Your task to perform on an android device:  On the Wanderlog app Find the Activities in Vancouver, British Columbia, Canada that I can do with my family. 
Image 0: 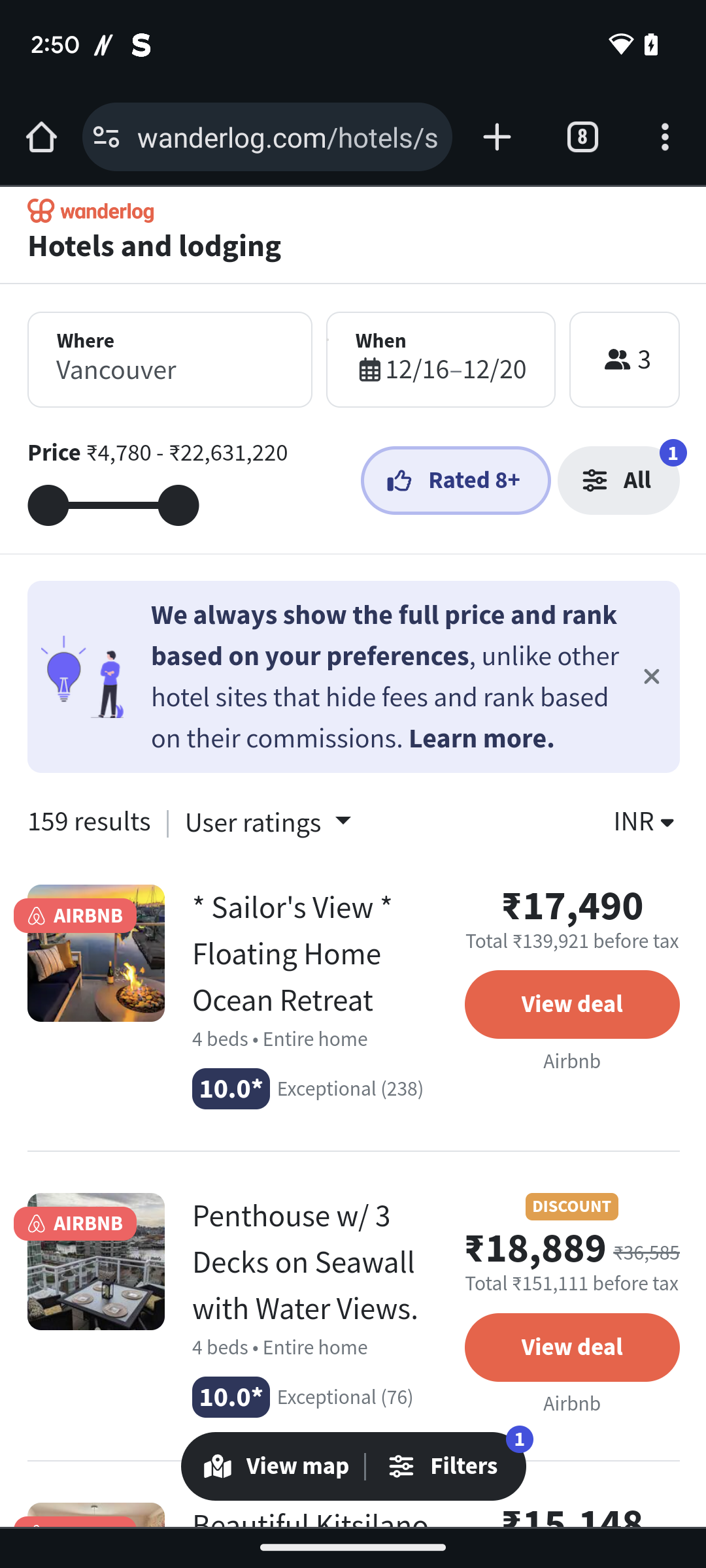
Go back to the previous page.
Step 0: press back button
Image 1: 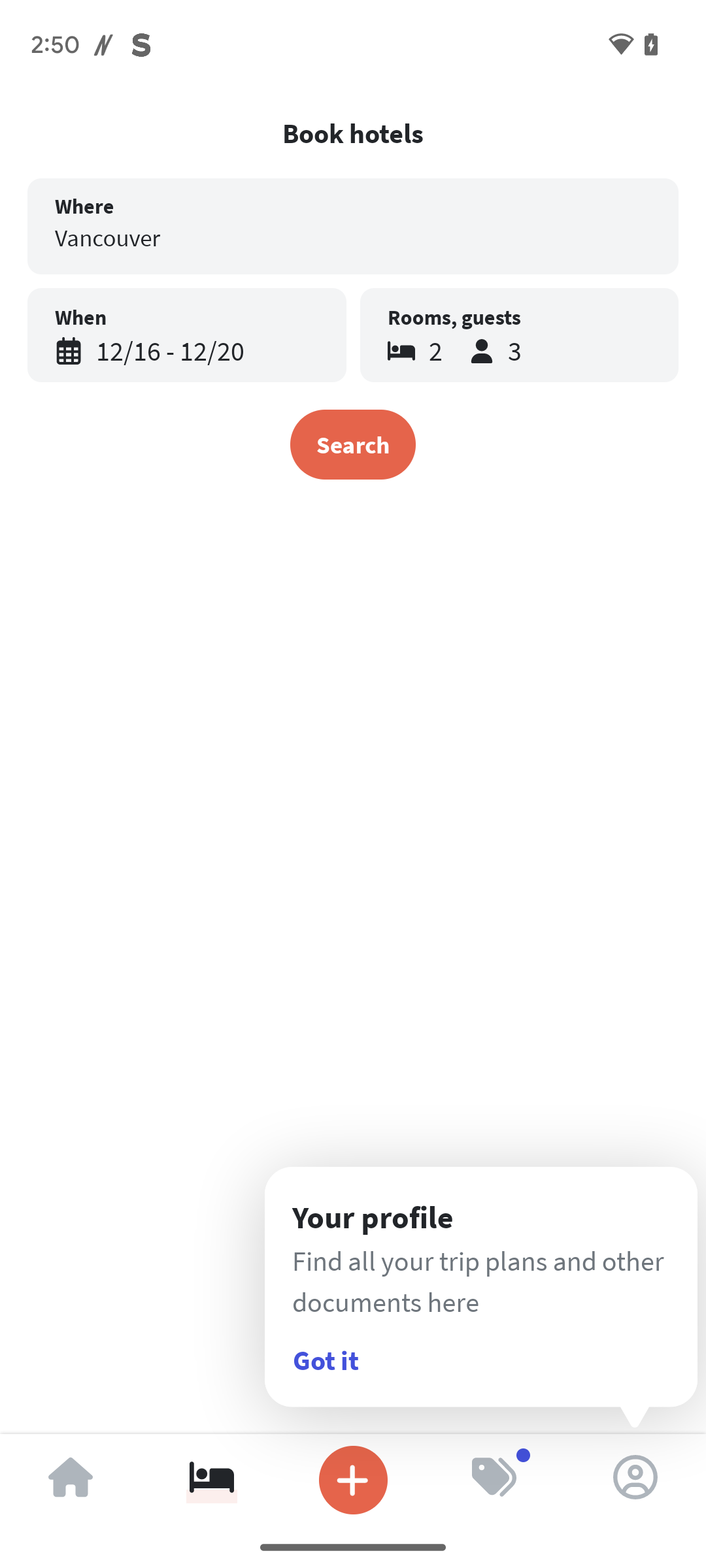
Click on the home icon at the bottom left corner of the screen.
Step 1: click (71, 1480)
Image 2: 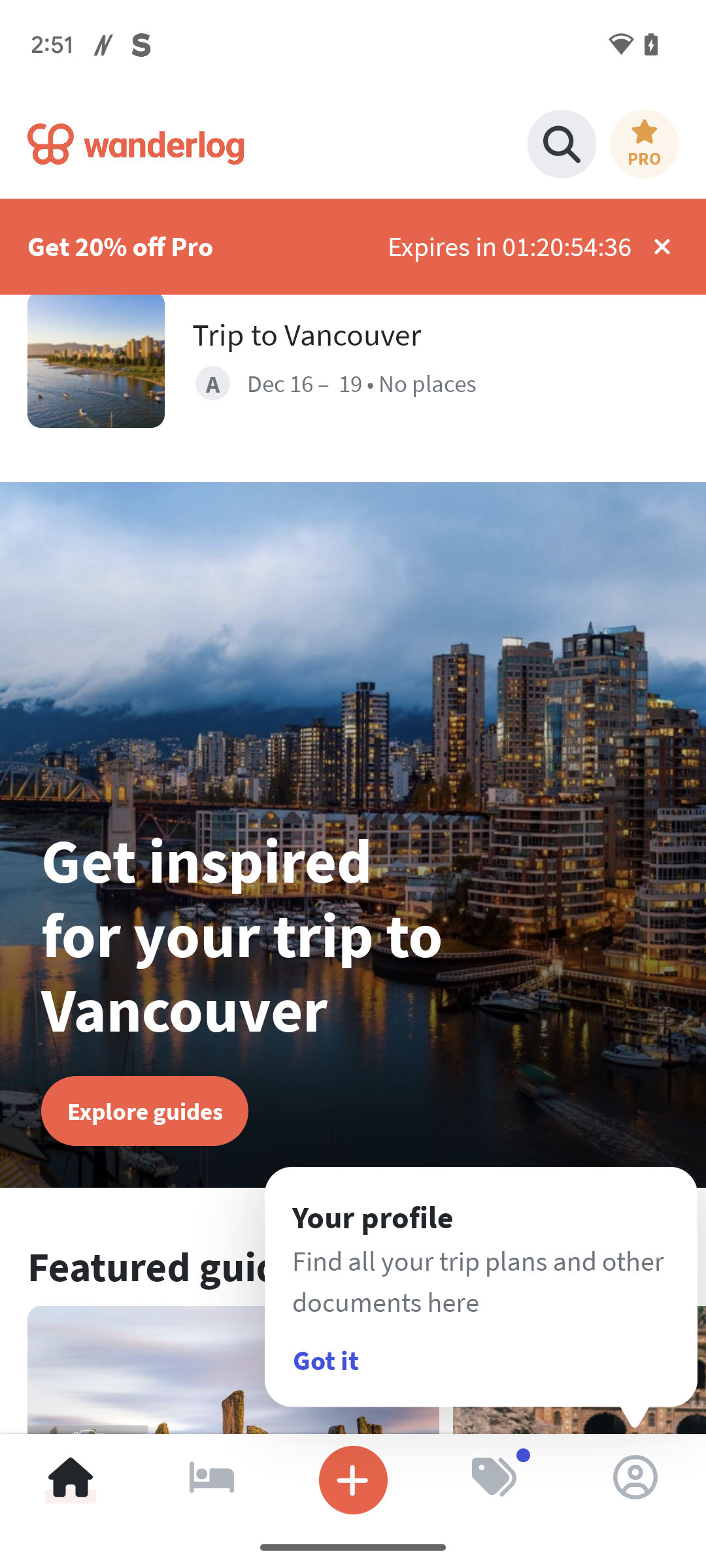
Click on the search icon in the top.
Step 2: click (554, 137)
Image 3: 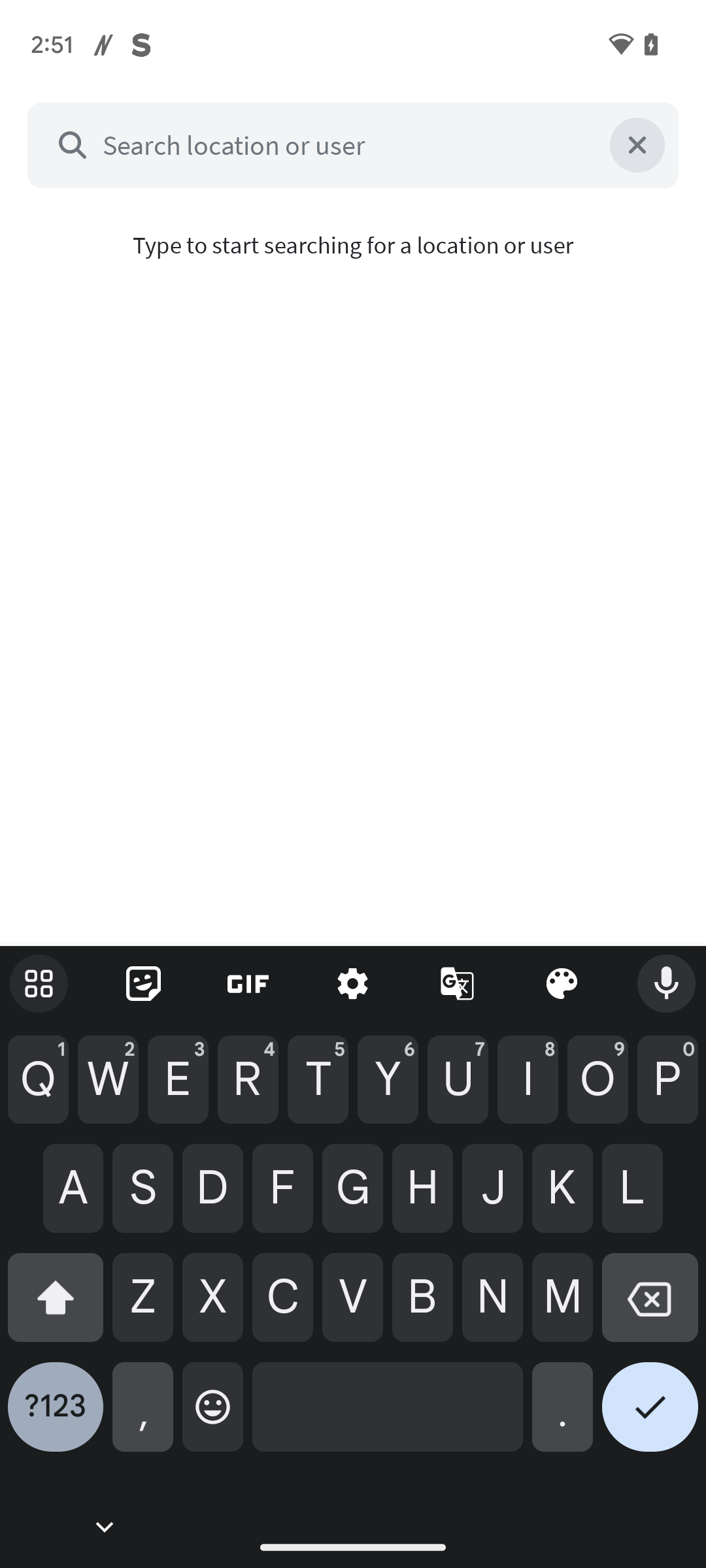
Type Vancouver, British Columbia, Canada in the search box.
Step 3: type "Vancouver, British Columbia, Canada"
Image 5: 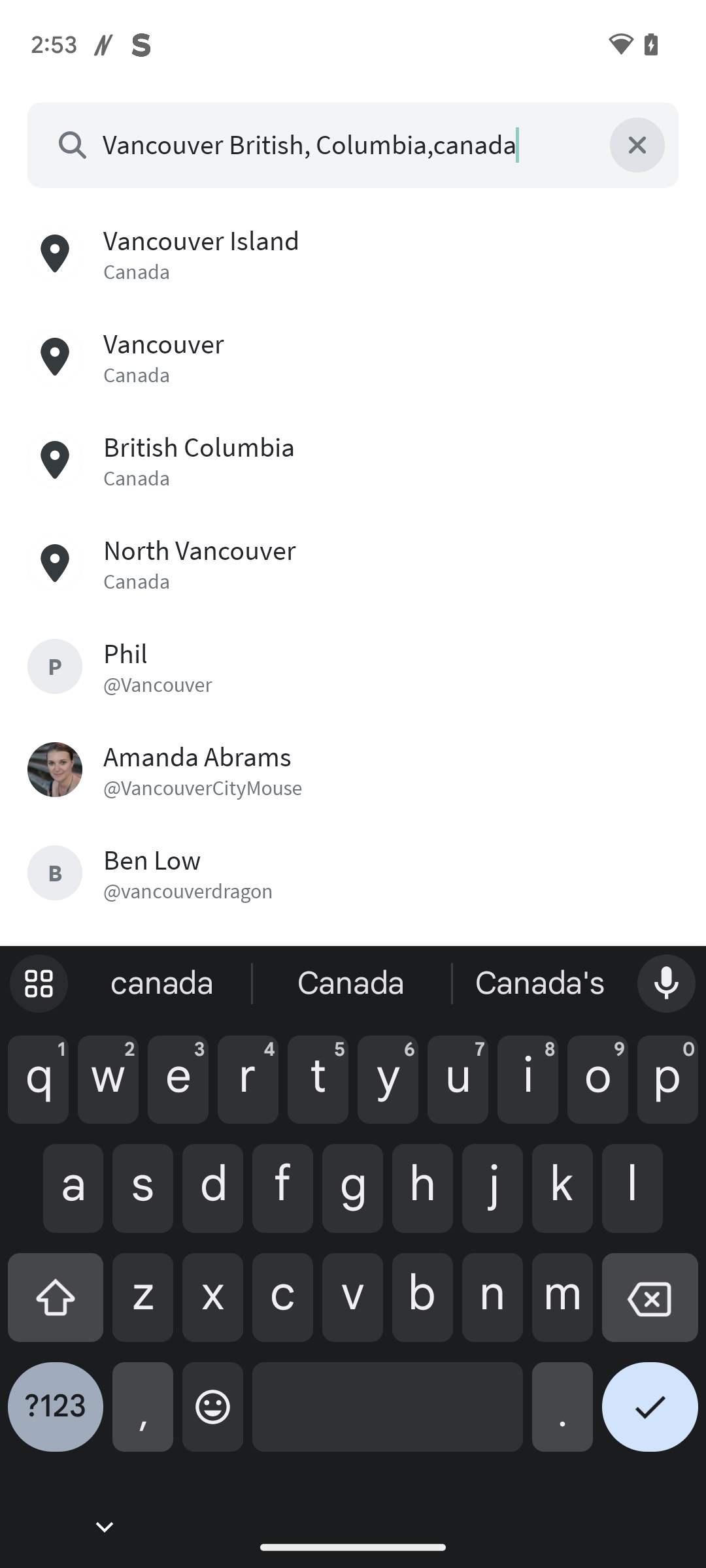
Click on the second result Vancouver.
Step 5: click (391, 343)
Image 6: 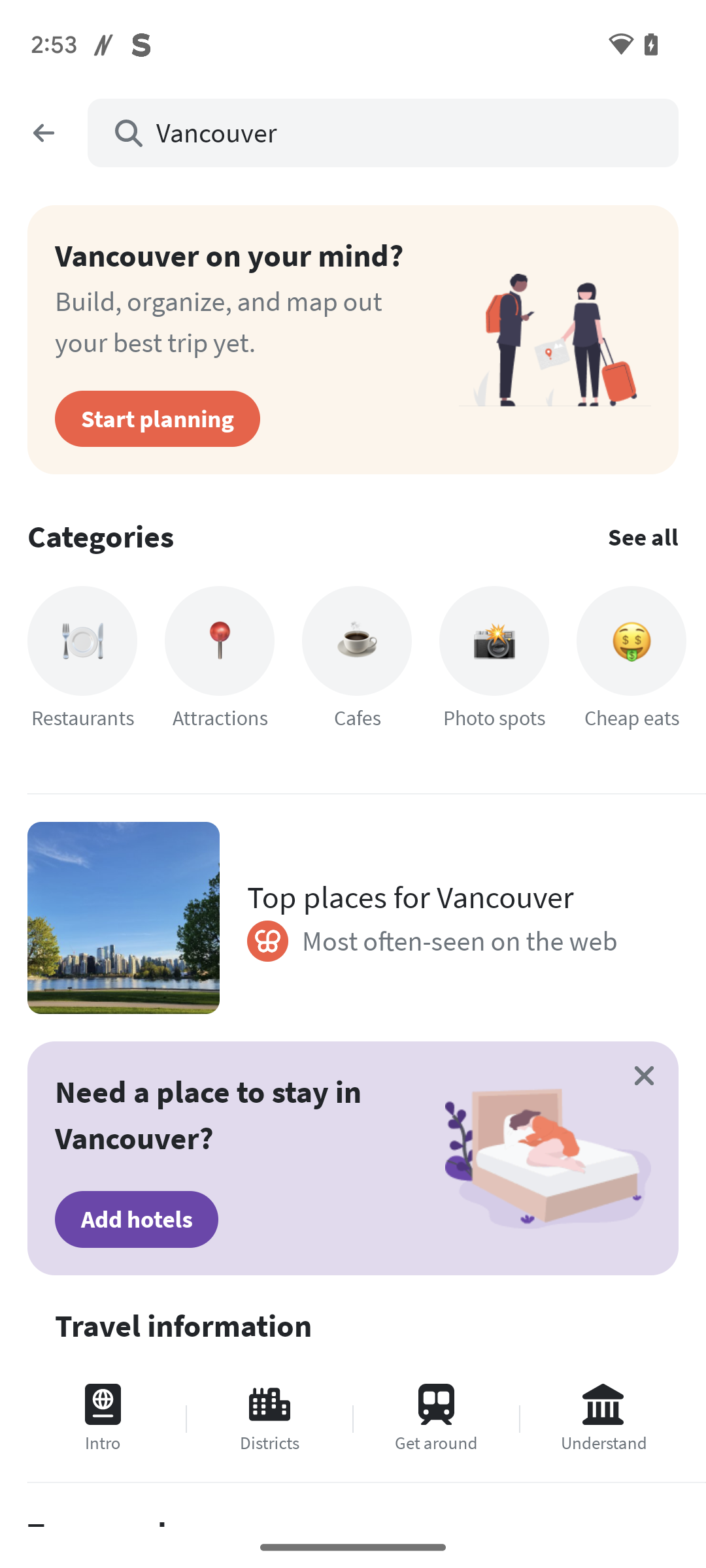
Open the tab Attractions.
Step 6: click (189, 659)
Image 7: 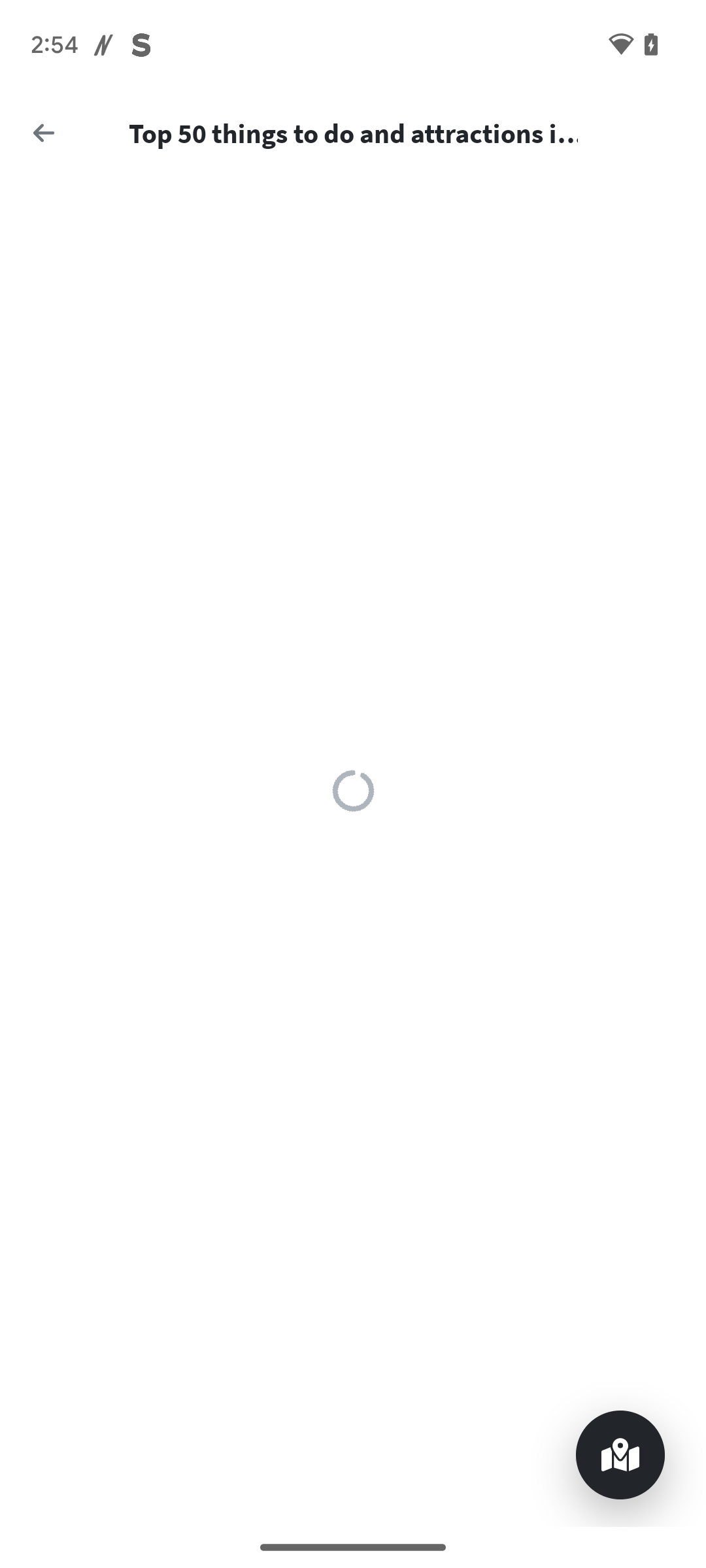
Open the tab Attractions.
Step 7: wait